Your task to perform on an android device: We are having a family gathering on Friday and have decided to prepare hamburgers for lunch, so I want to get burger buns from the Coop app. 
Image 0: 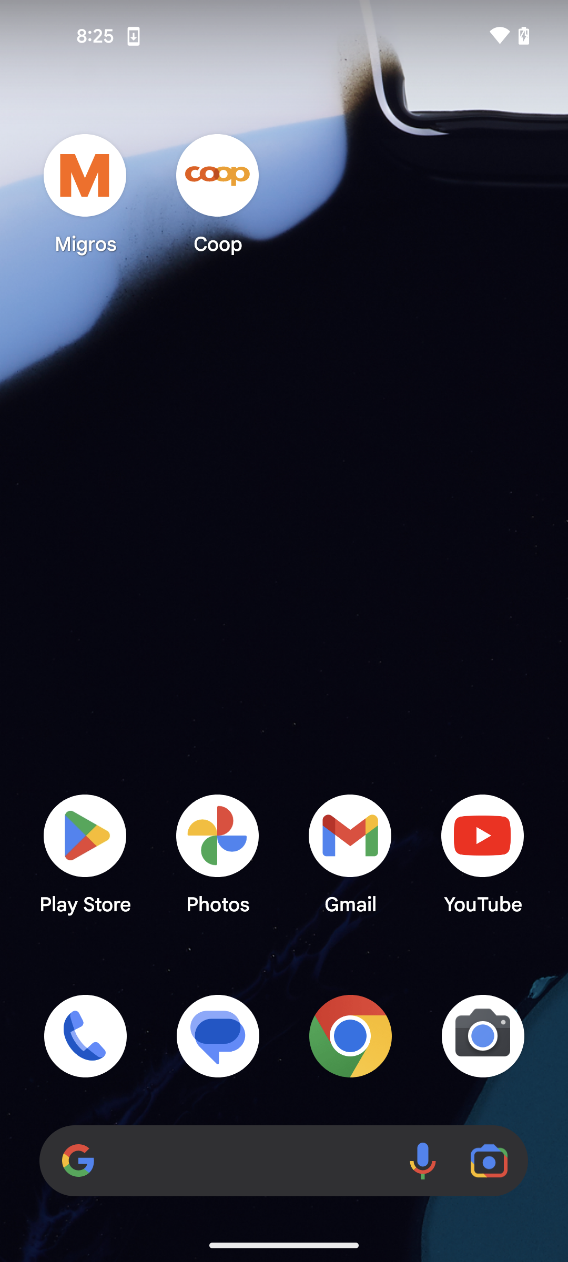
open the Coop app
Step 0: open app "Coop"
Image 1: 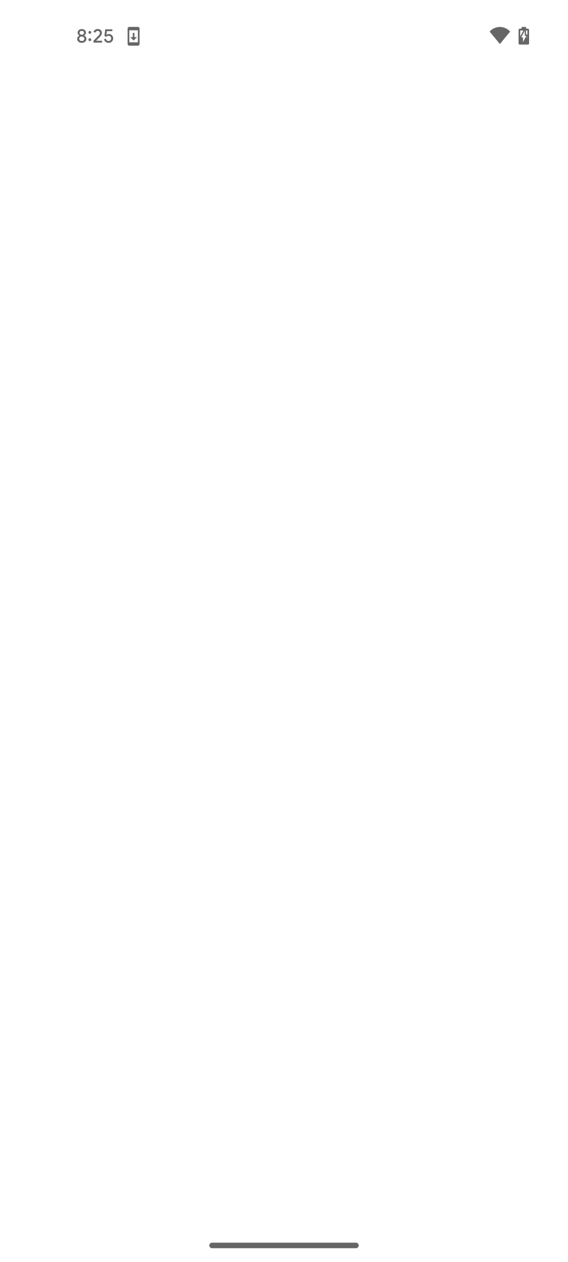
open the Coop app
Step 1: wait
Image 2: 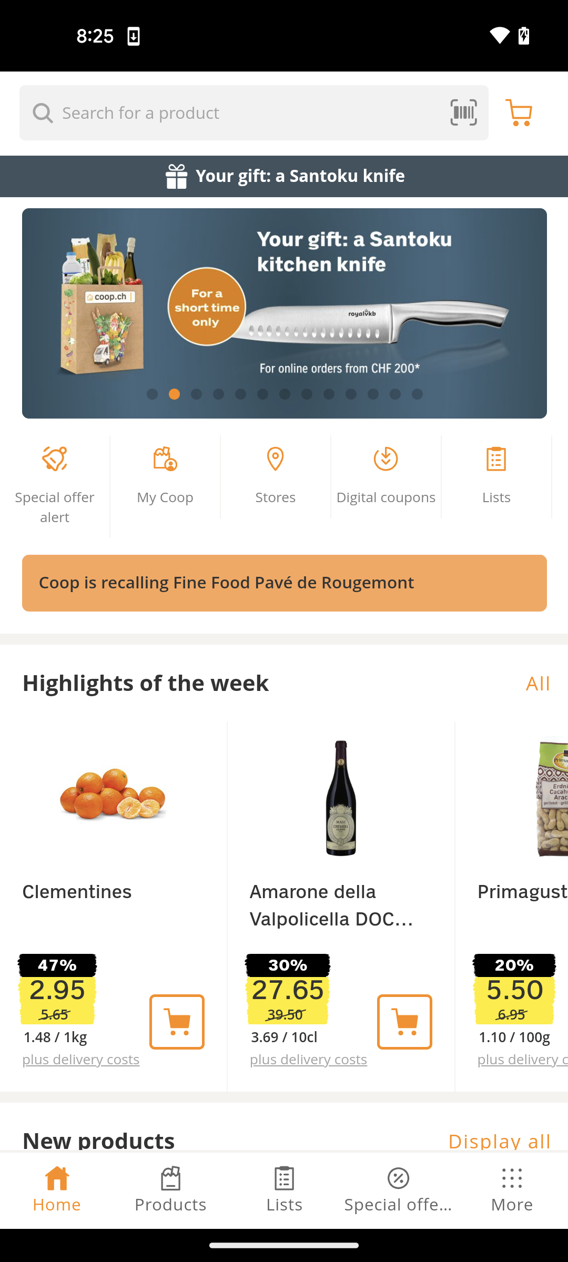
click on the search bar
Step 2: click (229, 112)
Image 3: 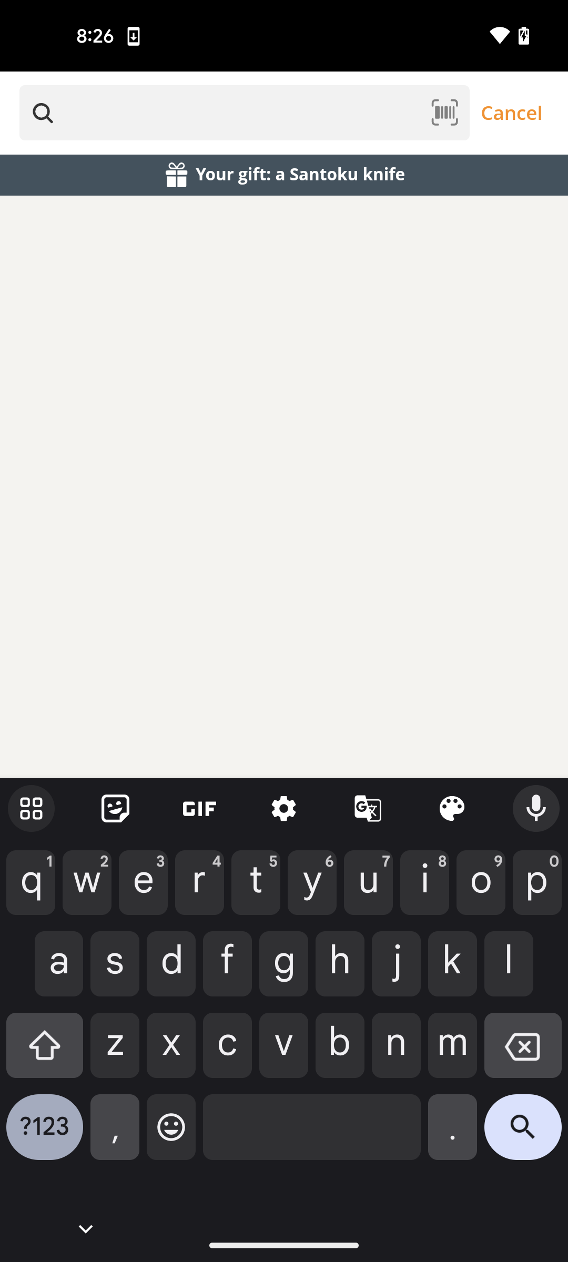
type burger buns
Step 3: type "burger buns"
Image 4: 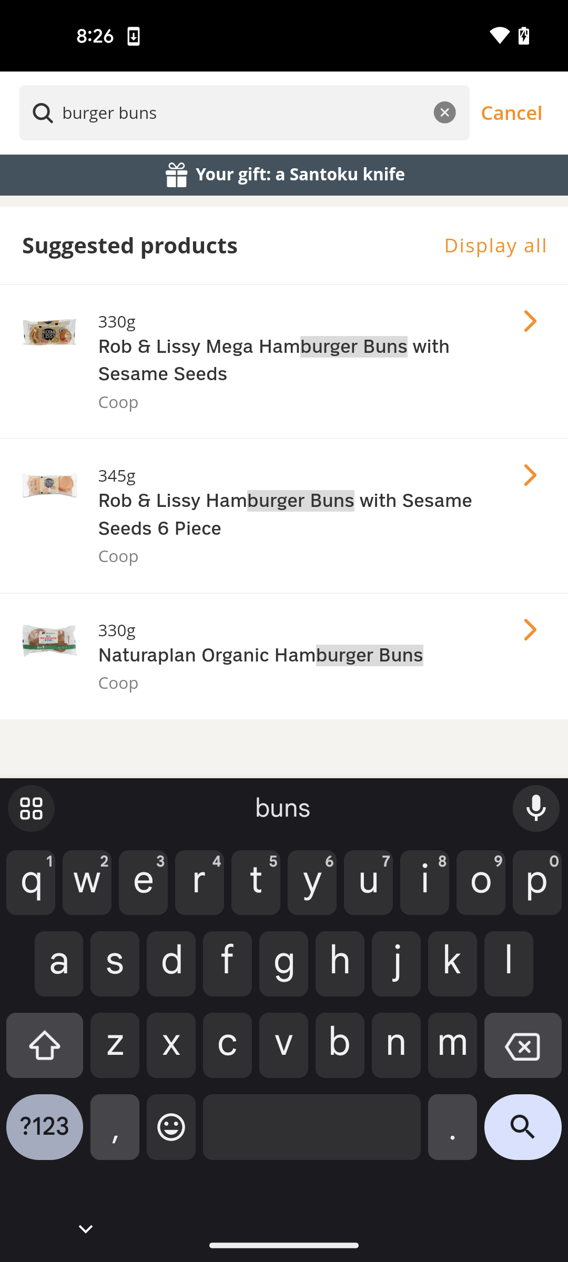
click on search icon
Step 4: click (523, 1135)